Your task to perform on an android device: I want to update to my friend that he must be able to create a quitation till tomorrow. Forward this email to my friend Rick Weinstein mail id rick.wienstein@dayrep.com.
Image 1: 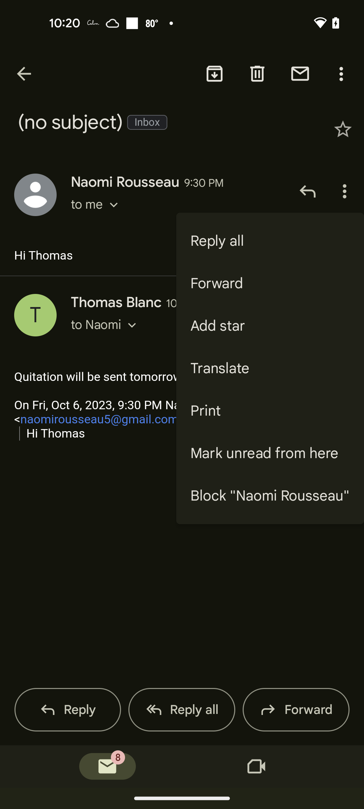
Click on the Forward
Step 1: click (270, 283)
Image 2: 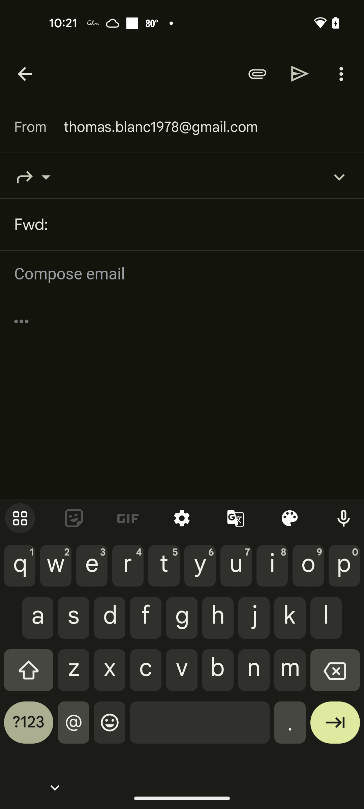
Type rick.weinstein@dayrep.com
Step 2: type "rick.weinstein@dayrep.com"
Image 3: 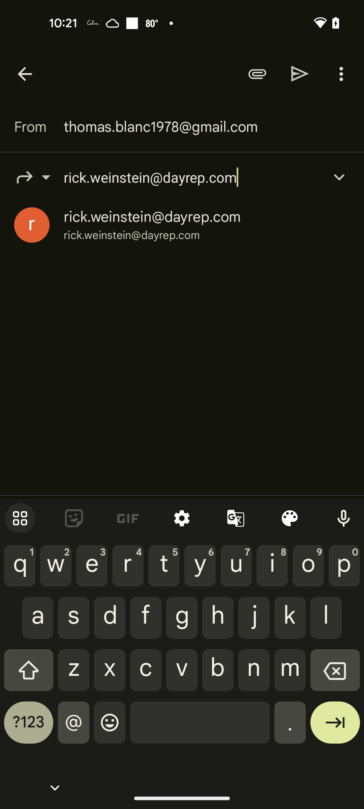
Click on the suggested mail id
Step 3: click (152, 217)
Image 4: 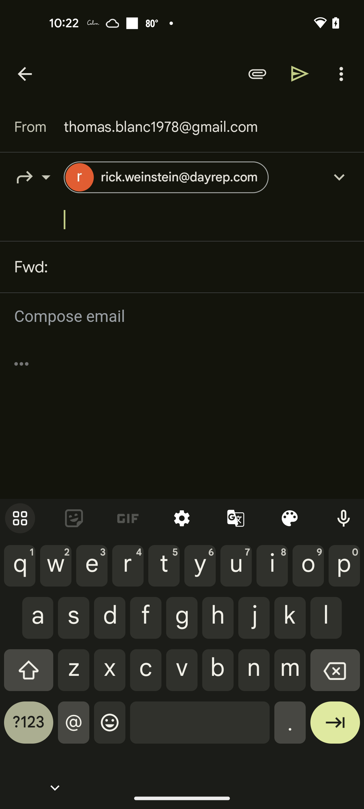
Click on the send icon at the top right of the screen
Step 4: click (300, 73)